Your task to perform on an android device: I want to save the phone number (112 720-1234) of my friend Amelia Miller in my Contacts app.
Image 1: 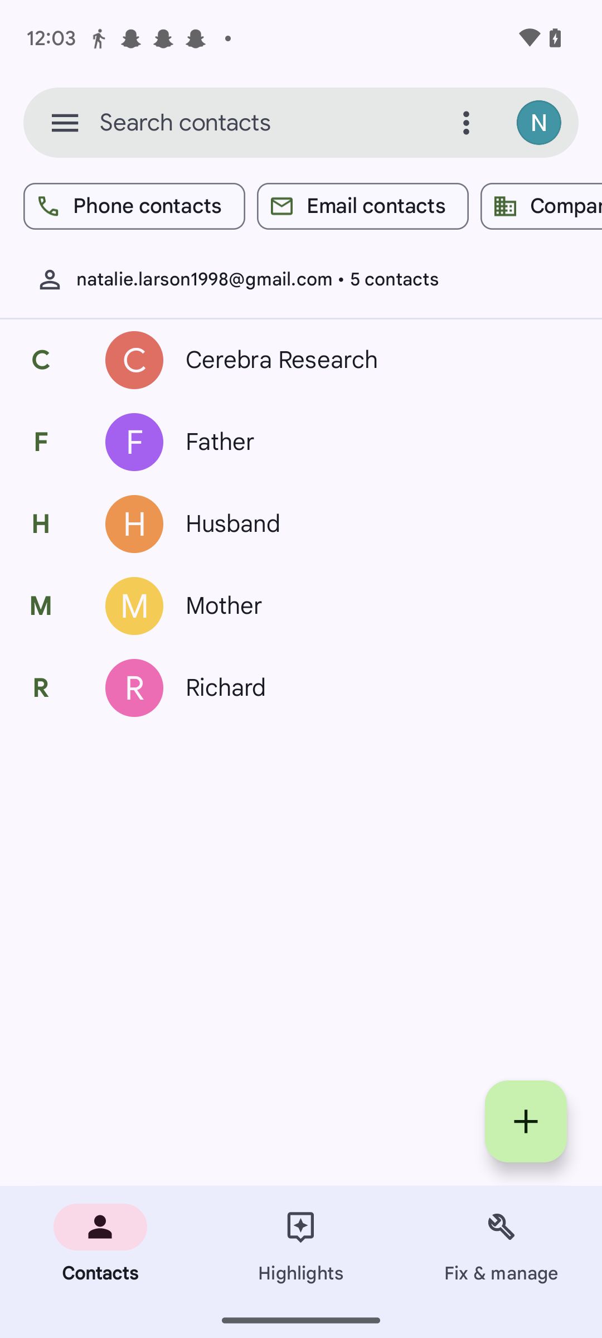
Go back.
Step 1: press back button
Image 2: 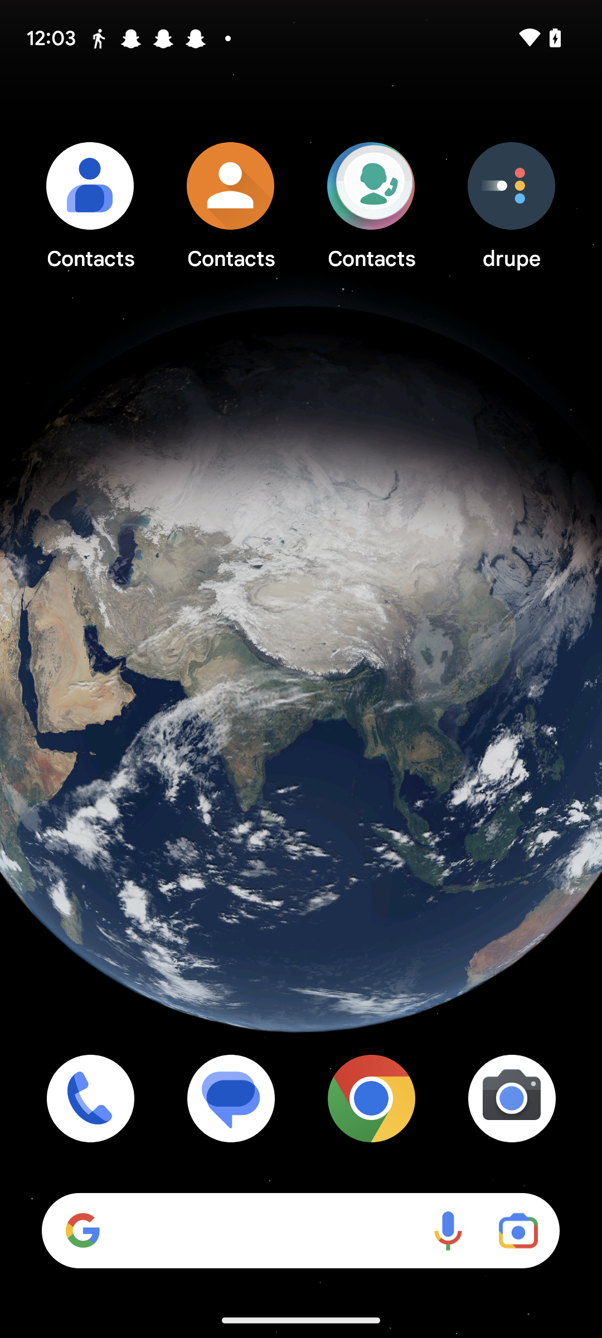
Click on the second Contacts icon on the screen.
Step 2: click (231, 204)
Image 3: 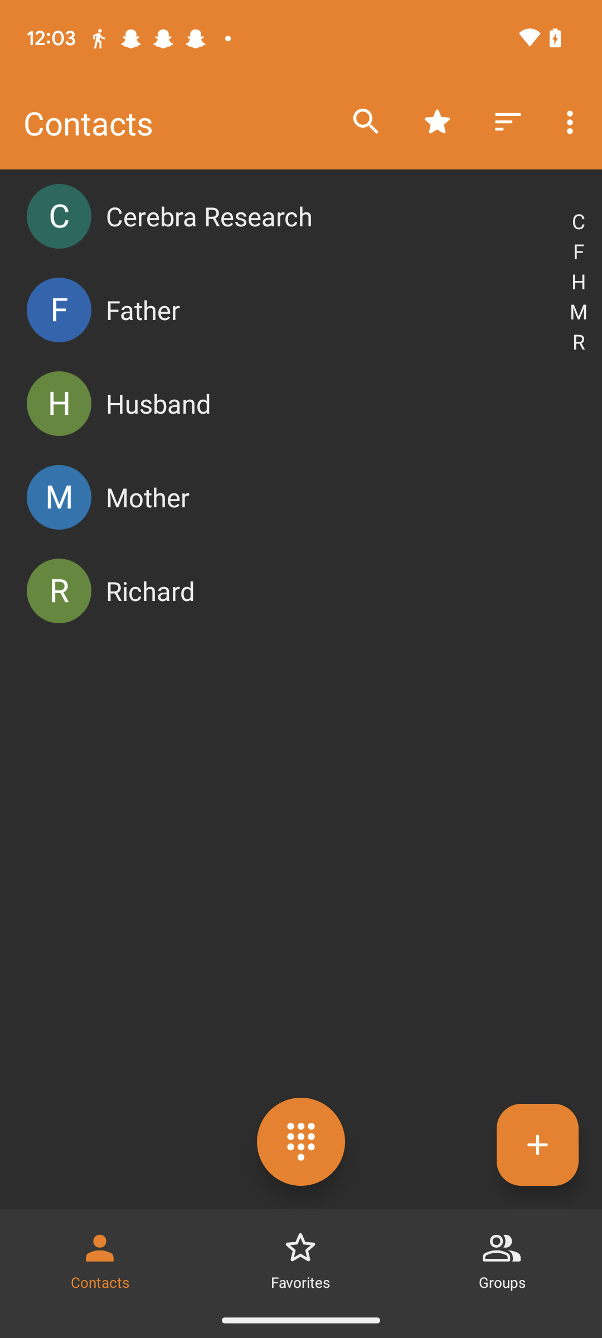
Click on the + icon at the bottom right of the screen.
Step 3: click (537, 1145)
Image 4: 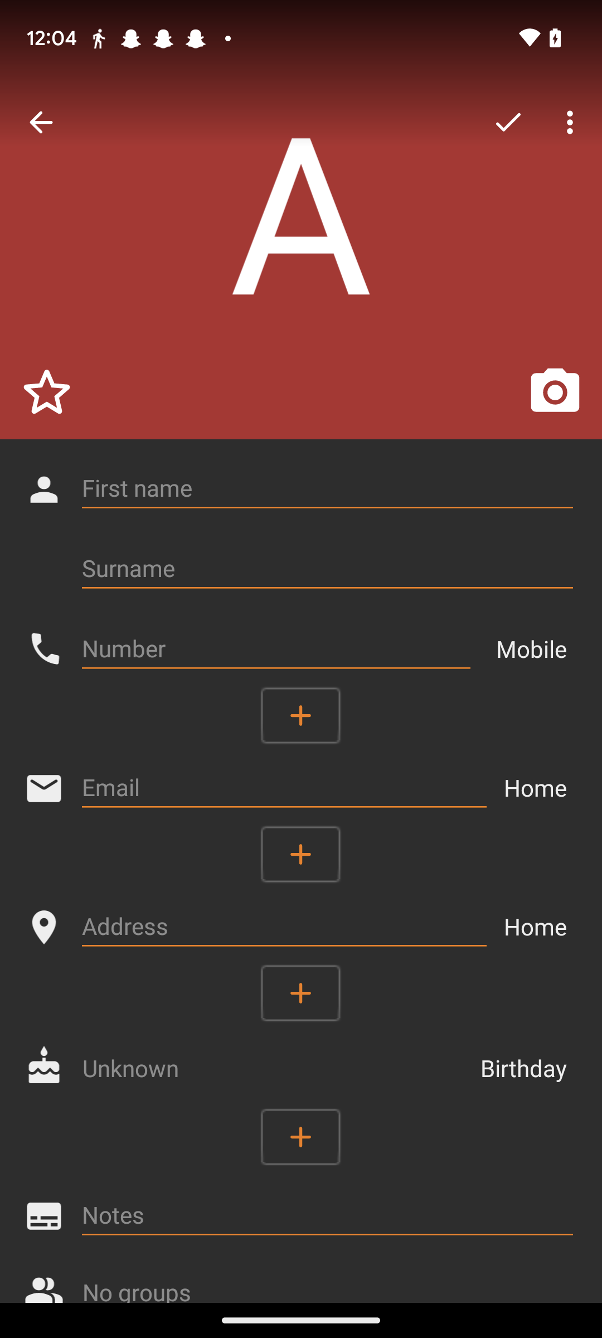
Click on the first name tab.
Step 4: click (327, 488)
Image 5: 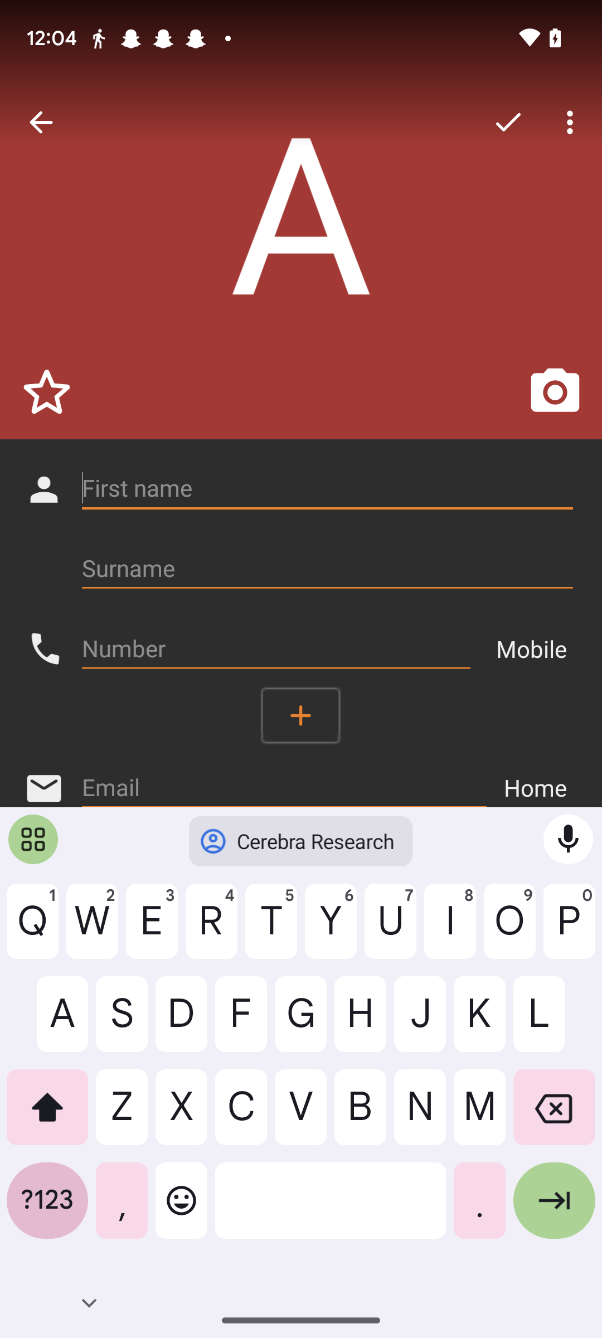
Type in Amelia.
Step 5: type "Amelia"
Image 6: 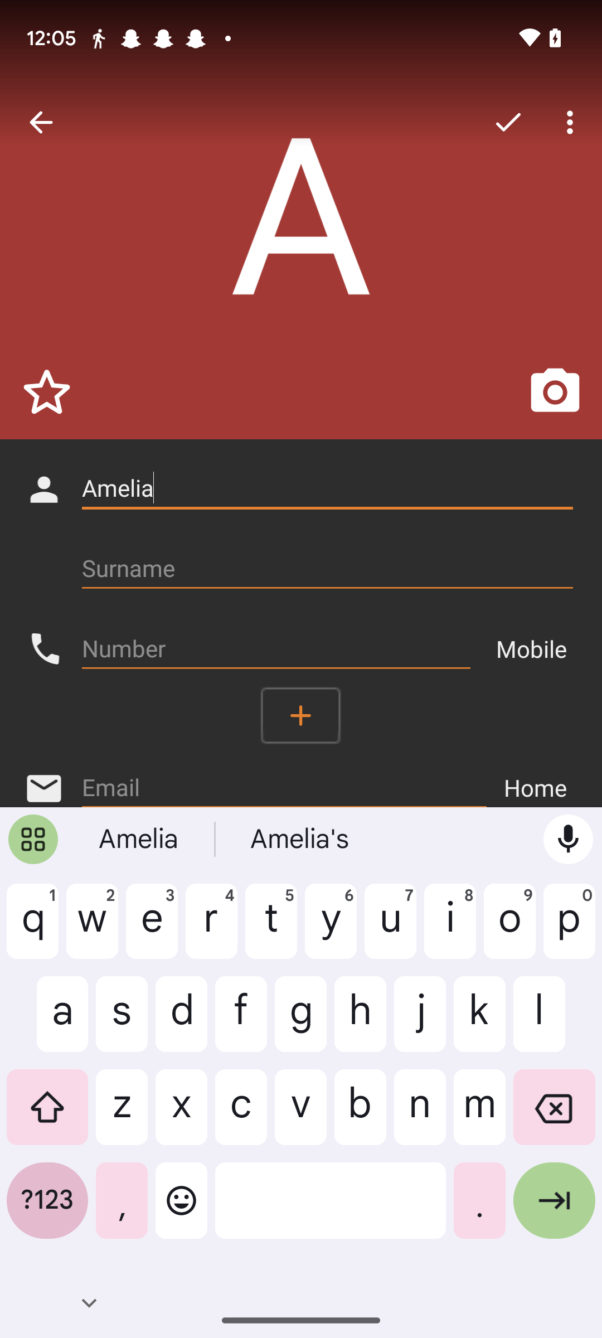
Click on the Surname name tab.
Step 6: click (327, 568)
Image 7: 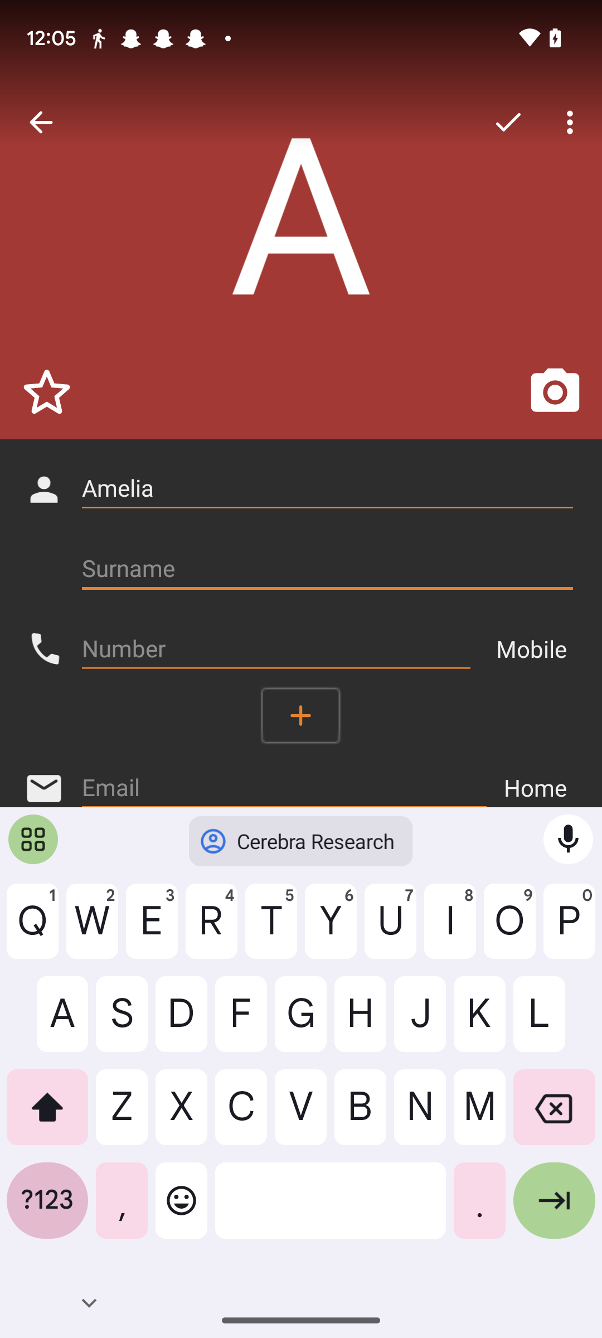
Type in Miller.
Step 7: type "Miller"
Image 8: 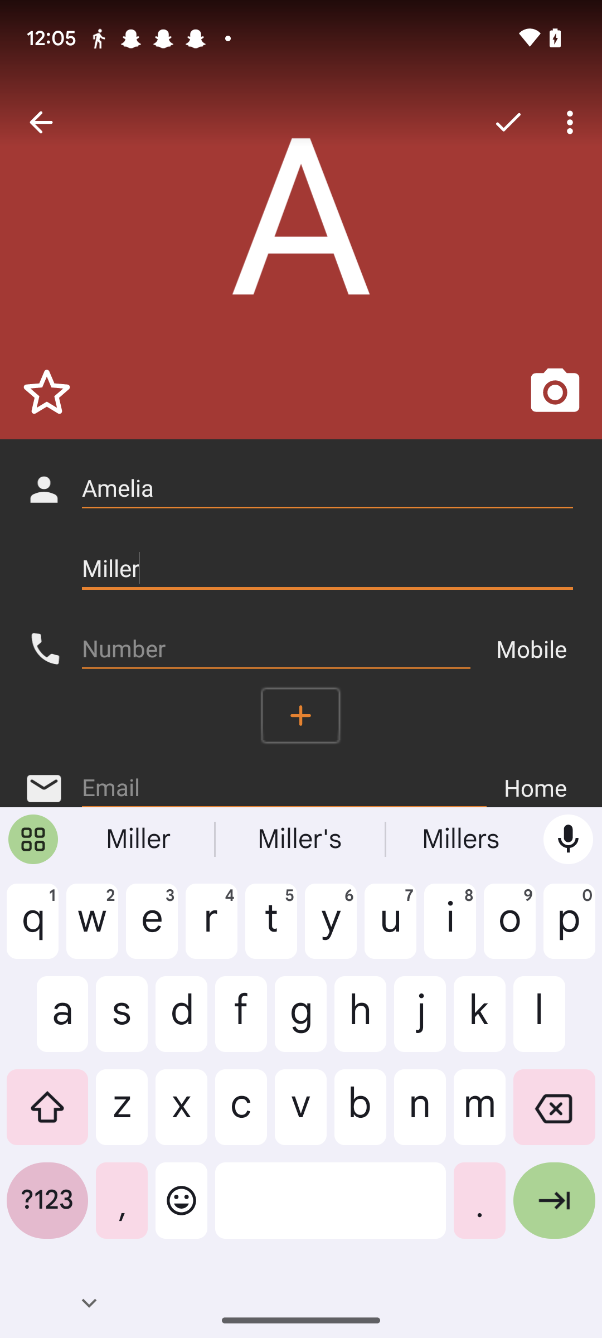
Click on the Number tab.
Step 8: click (276, 648)
Image 9: 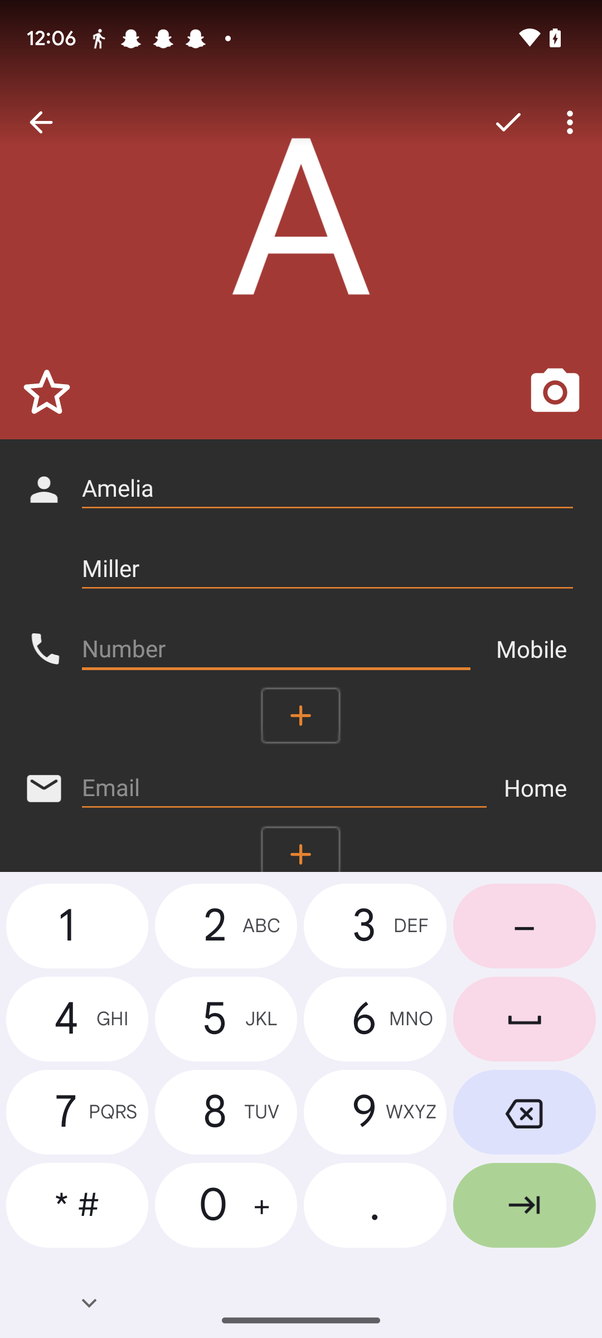
Type in the phone number 112 720 1234.
Step 9: type "112 720 1234"
Image 10: 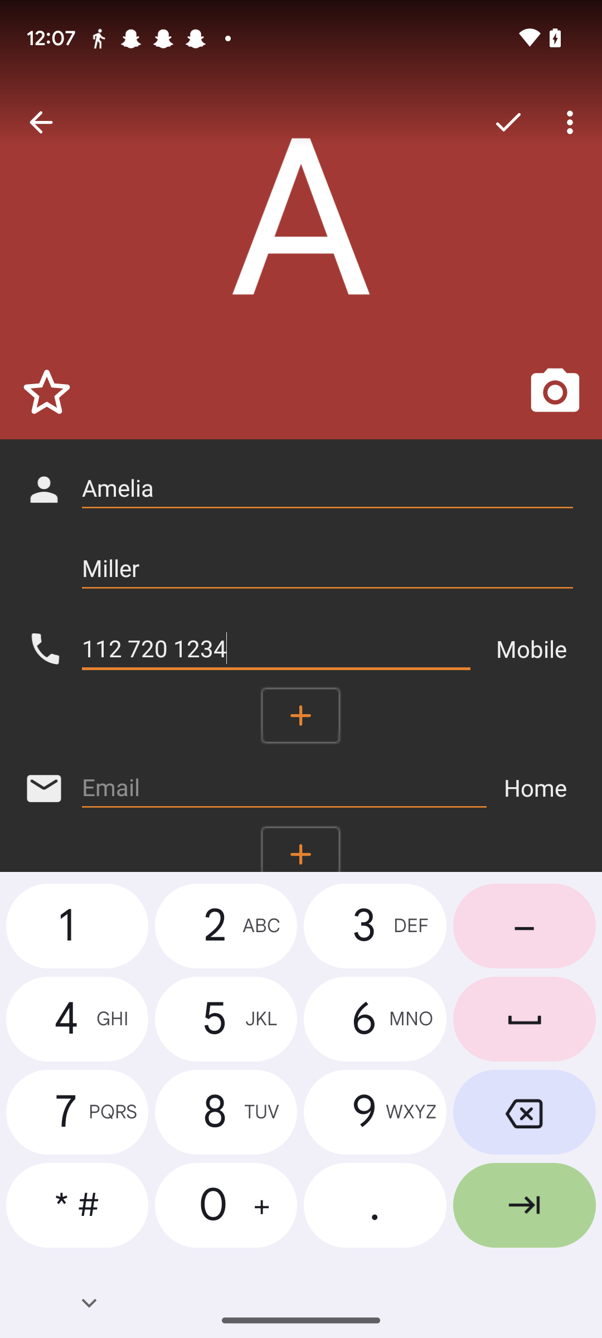
Click on the tick icon at the top of the screen.
Step 10: click (508, 122)